Your task to perform on an android device: Delete the Paused Timer in the clock app .
Image 0: 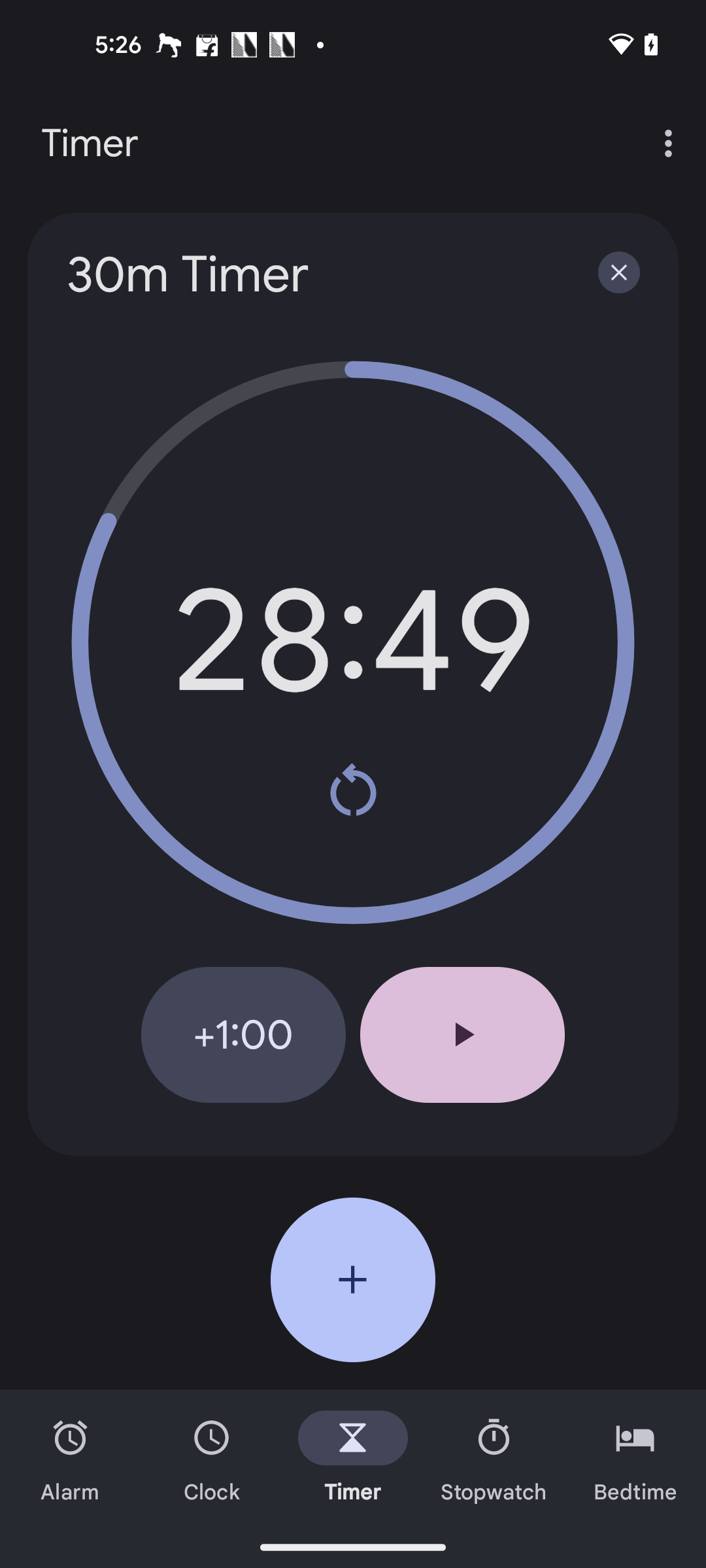
Click on the close button at the top right corner of the paused timer
Step 0: click (619, 272)